Your task to perform on an android device: In the Travel Life app, I need to add a Hotel named AC Hotel by Marriott Honolulu from Jan. 24, 2024 to Jan. 29, 2024 for 1 Adult.
Image 0: 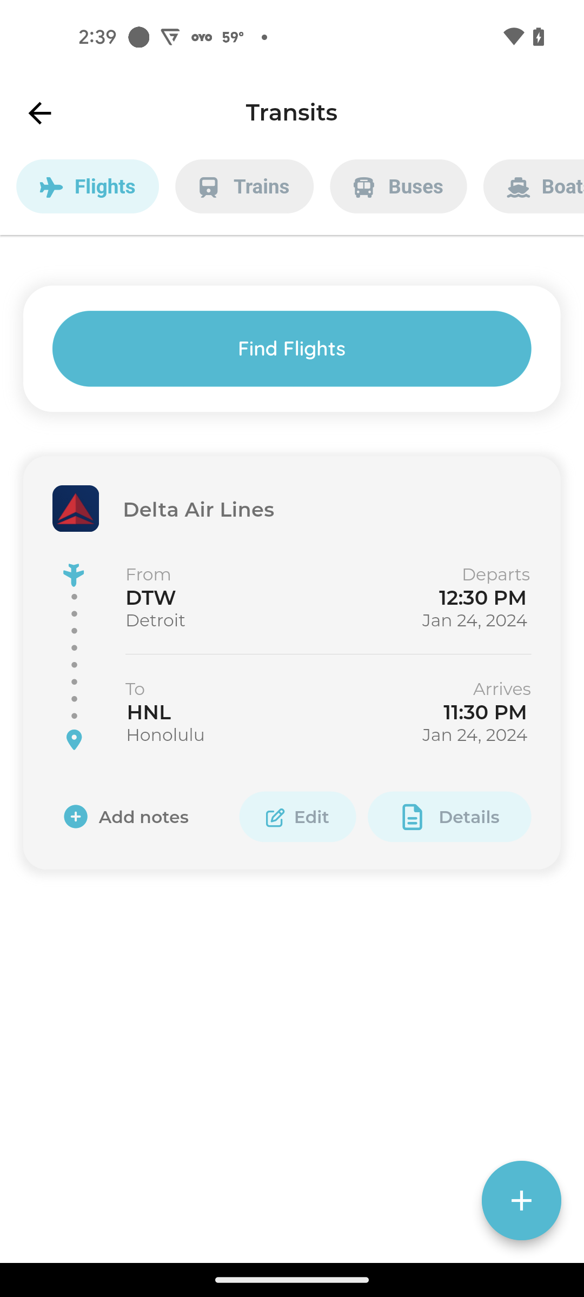
Go back to the previous page
Step 0: press back button
Image 1: 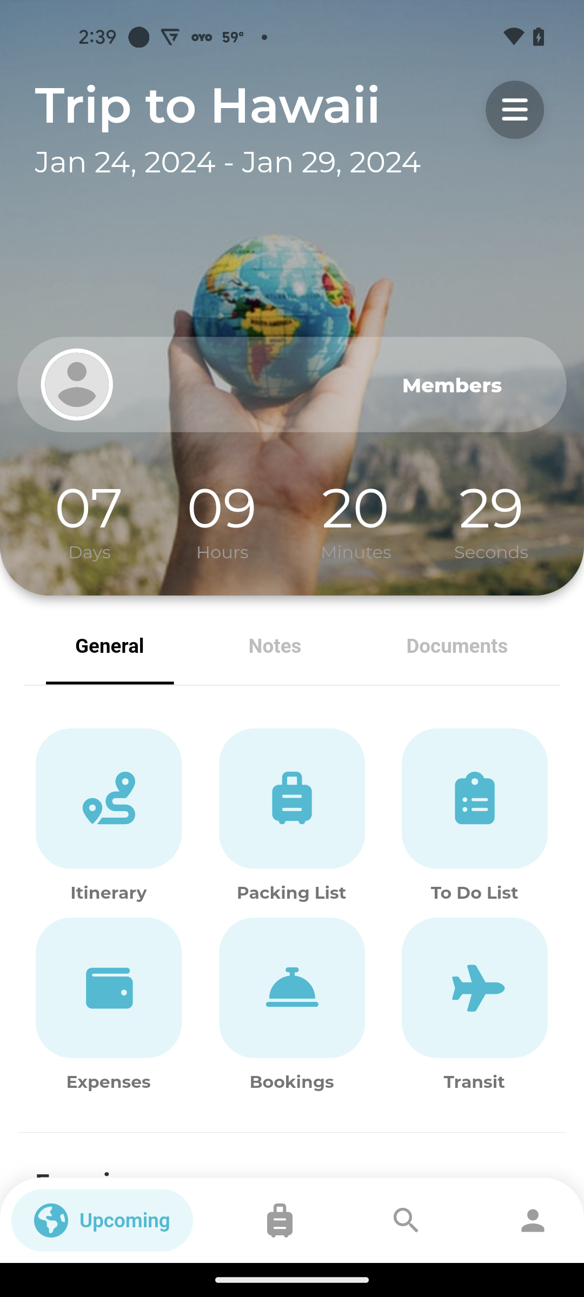
Go to the Bookings section
Step 1: click (292, 987)
Image 2: 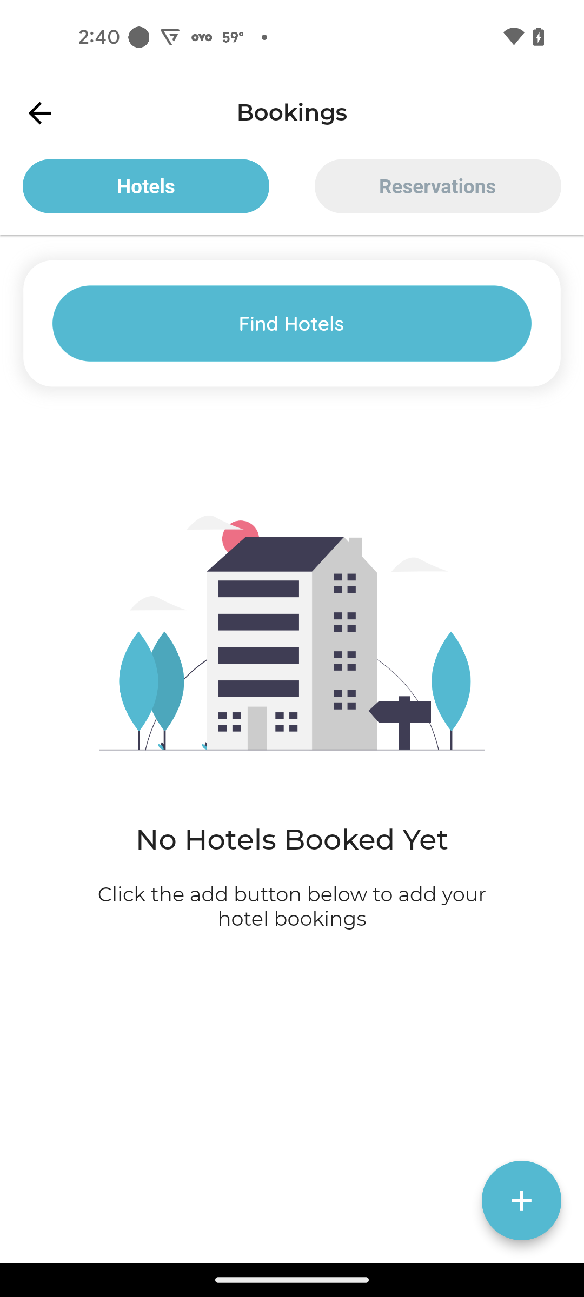
Click on the Plus icon
Step 2: click (519, 1202)
Image 3: 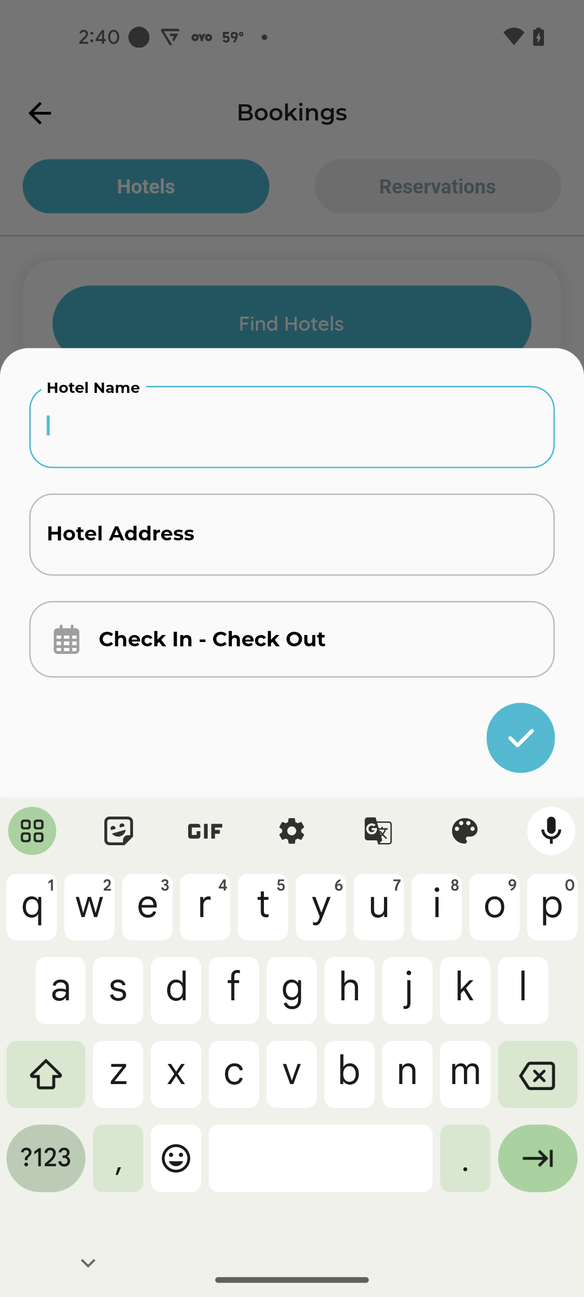
Enter the Hotel Name as AC Hotel by Marriott Honolulu
Step 3: type "AC Hotel by Marriott Honolulu"
Image 4: 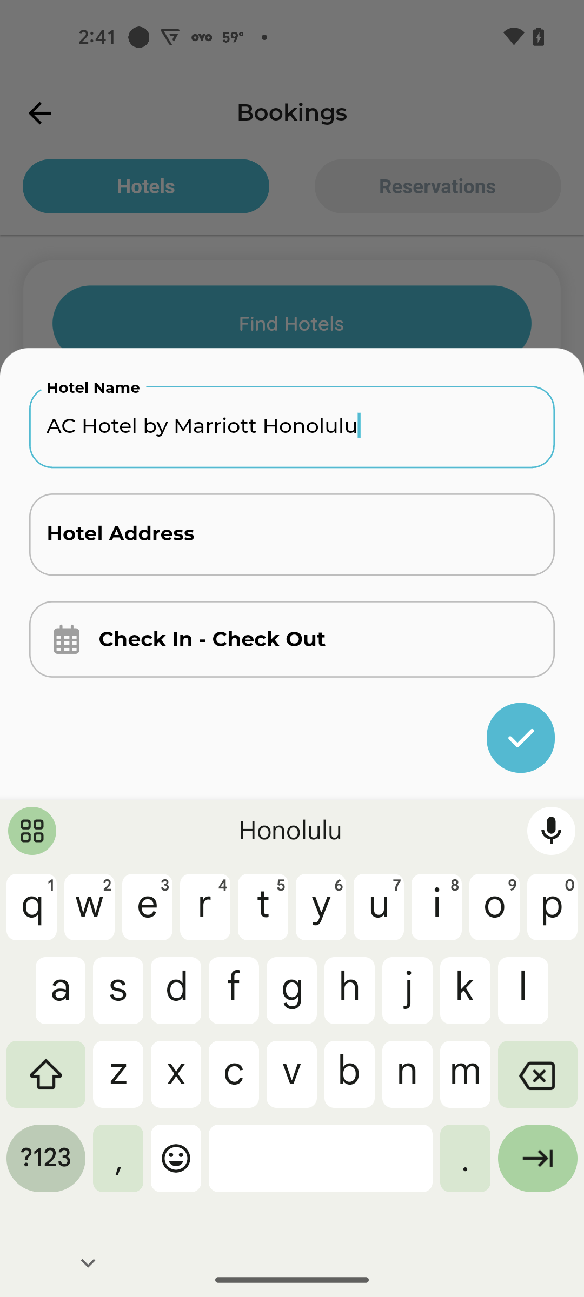
Click on the Check in - Check out Date section
Step 4: click (291, 639)
Image 5: 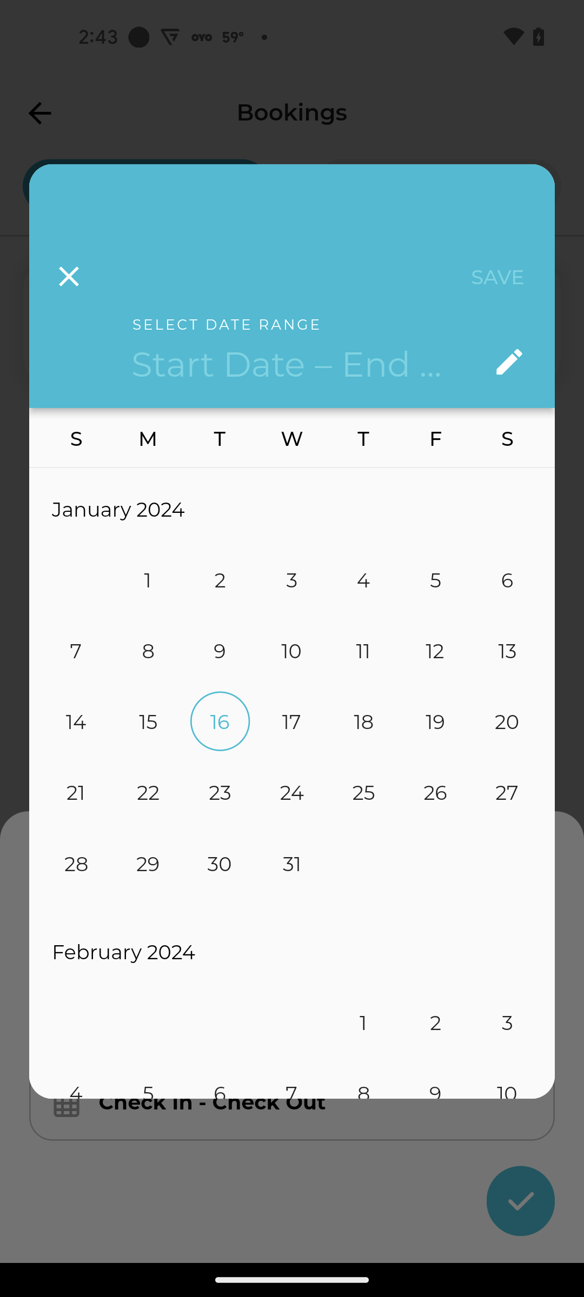
Select the Date Jan. 24, 2024
Step 5: click (291, 792)
Image 6: 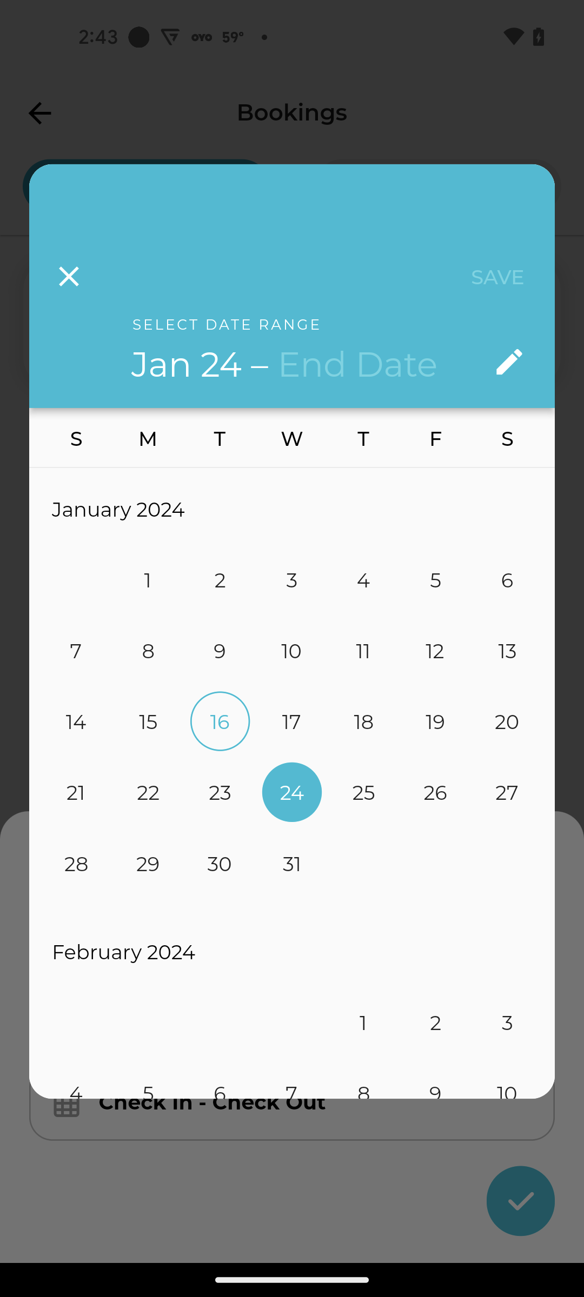
Select the End Date Jan.29, 2024
Step 6: click (148, 863)
Image 7: 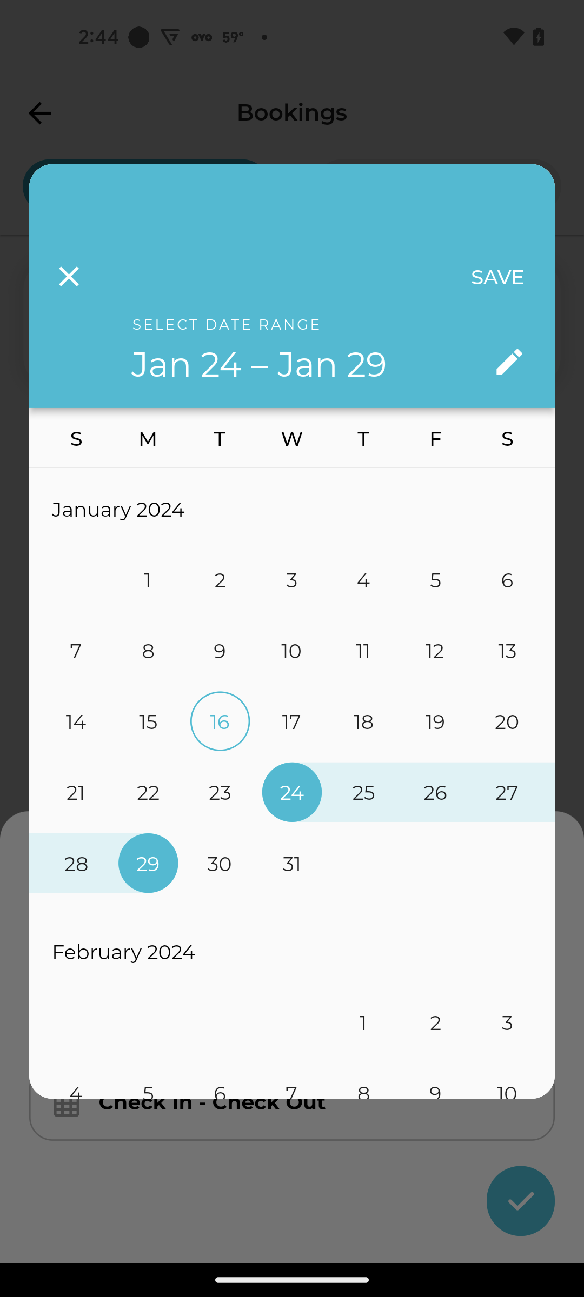
Click on the Save option
Step 7: click (498, 277)
Image 8: 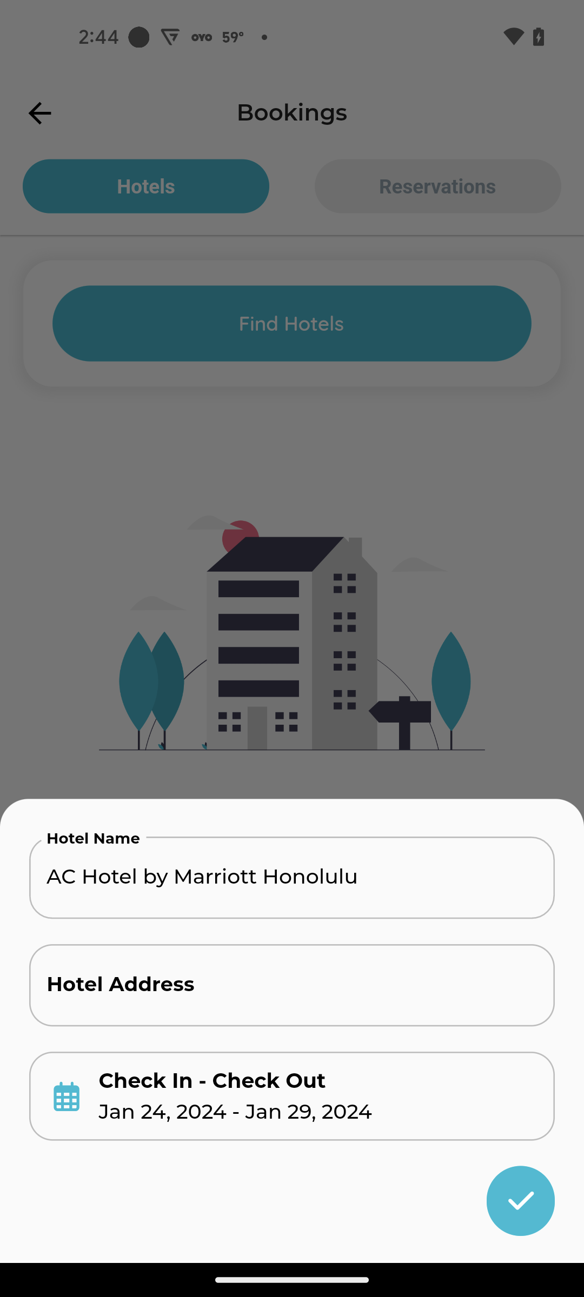
Click on the Save option
Step 8: wait